Your task to perform on an android device: Select the first-day training program and look at what kind of exercise I have to do on the first day of this exercise plan.
Image 1: 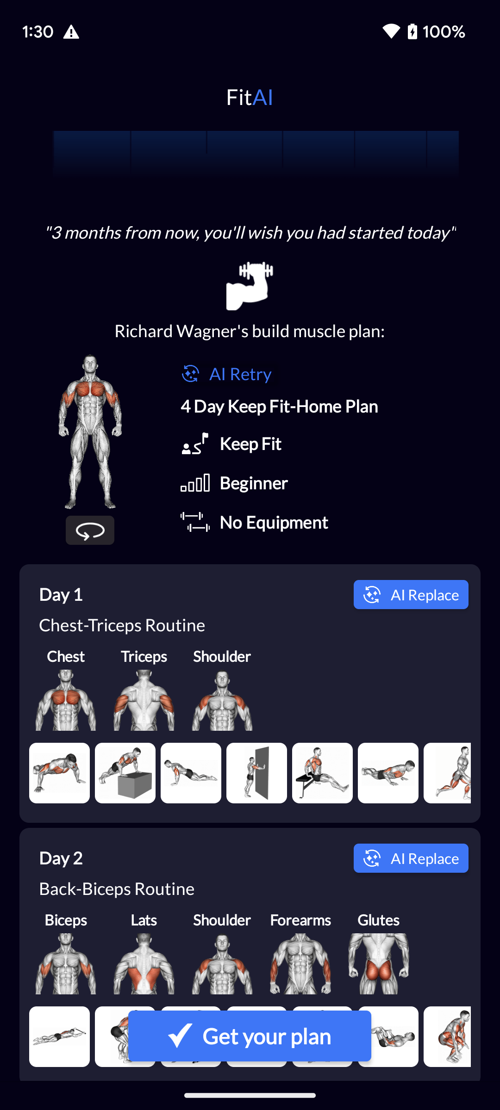
Click on the day 1 exercise to select the day 1 exercise plan.
Step 1: click (250, 693)
Image 2: 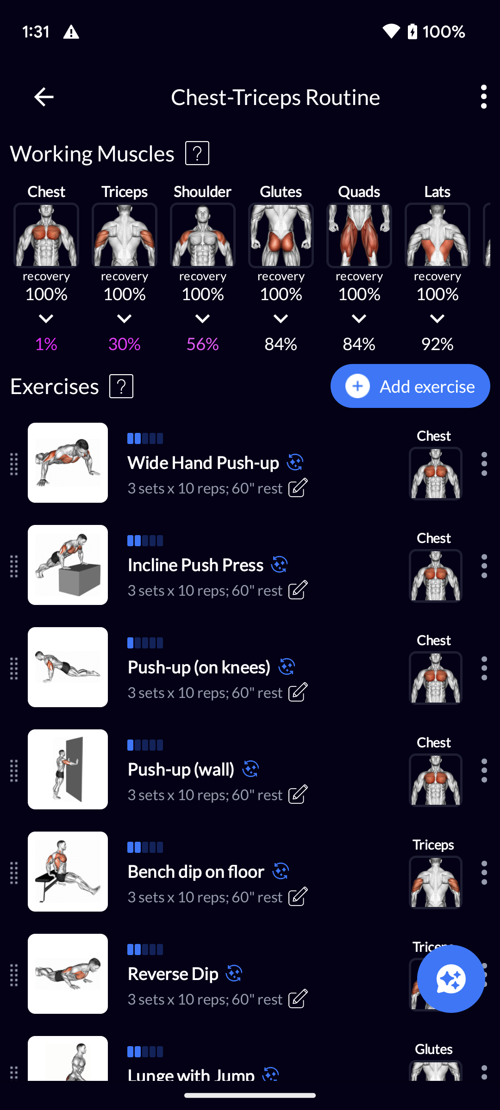
Scroll down to view more exercise.
Step 2: scroll down